Your task to perform on an android device: Select the first option from the suggested routes and scroll up to view their departure and arrival times.
Image 0: 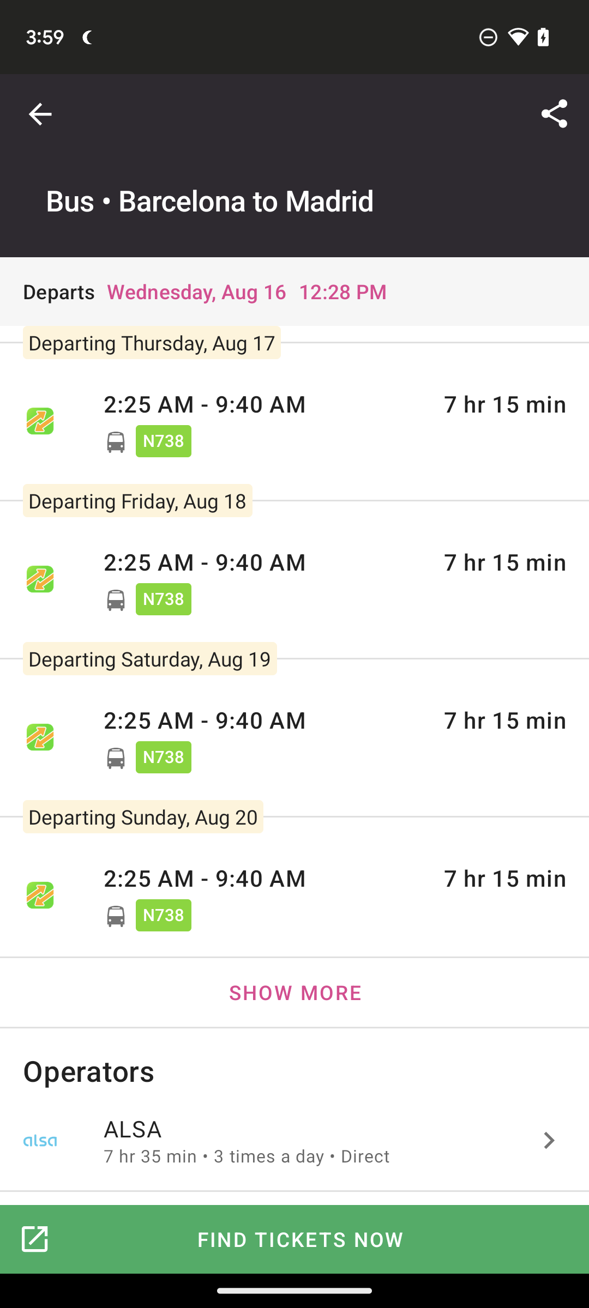
Click on 2:25 AM - 9:40 AM below Wednesday, Aug 16 12:28 PM at the left top of the screen
Step 0: click (261, 403)